Your task to perform on an android device: Play the Sleep soundly track on the Simple Habit app for my youngster to help him sleep.
Image 0: 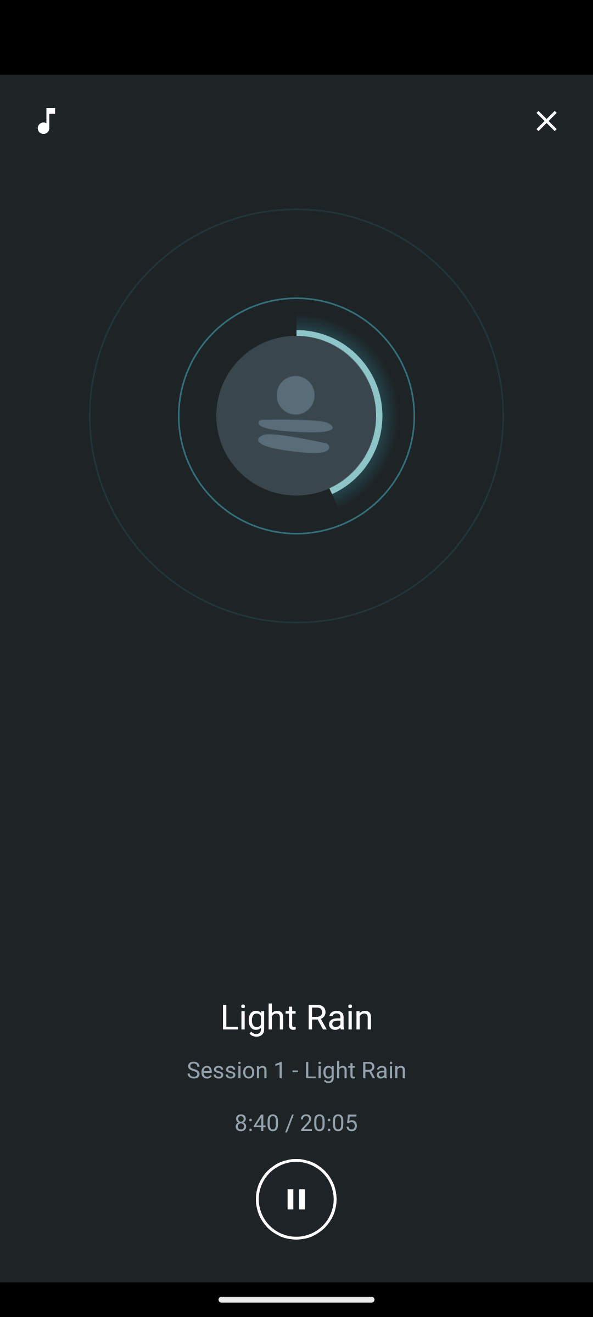
Go back to the search result screen.
Step 0: press back button
Image 1: 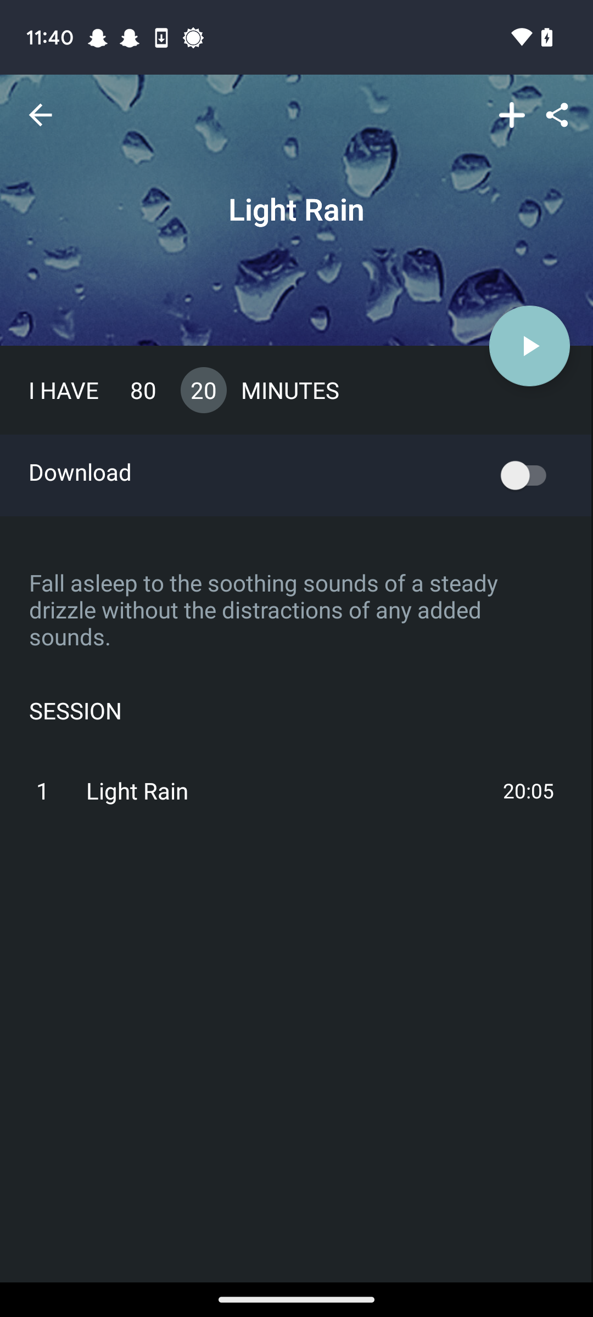
Go back to the search result screen.
Step 1: press back button
Image 2: 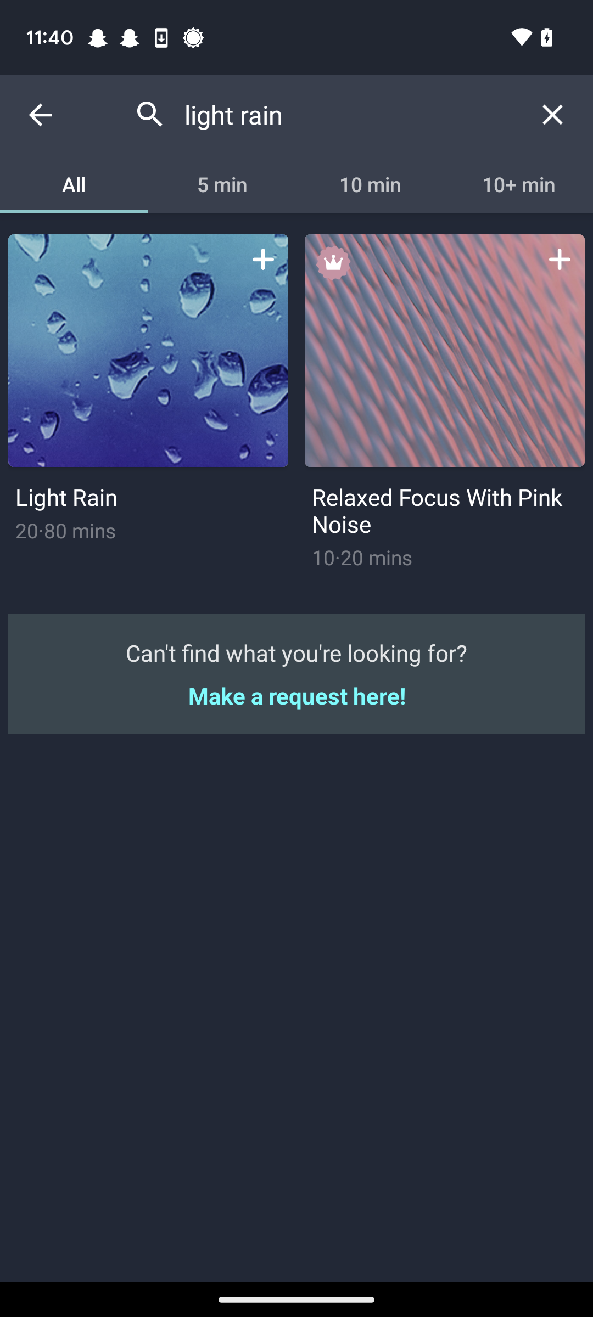
Click on the search bar at the top of the screen.
Step 2: click (348, 114)
Image 3: 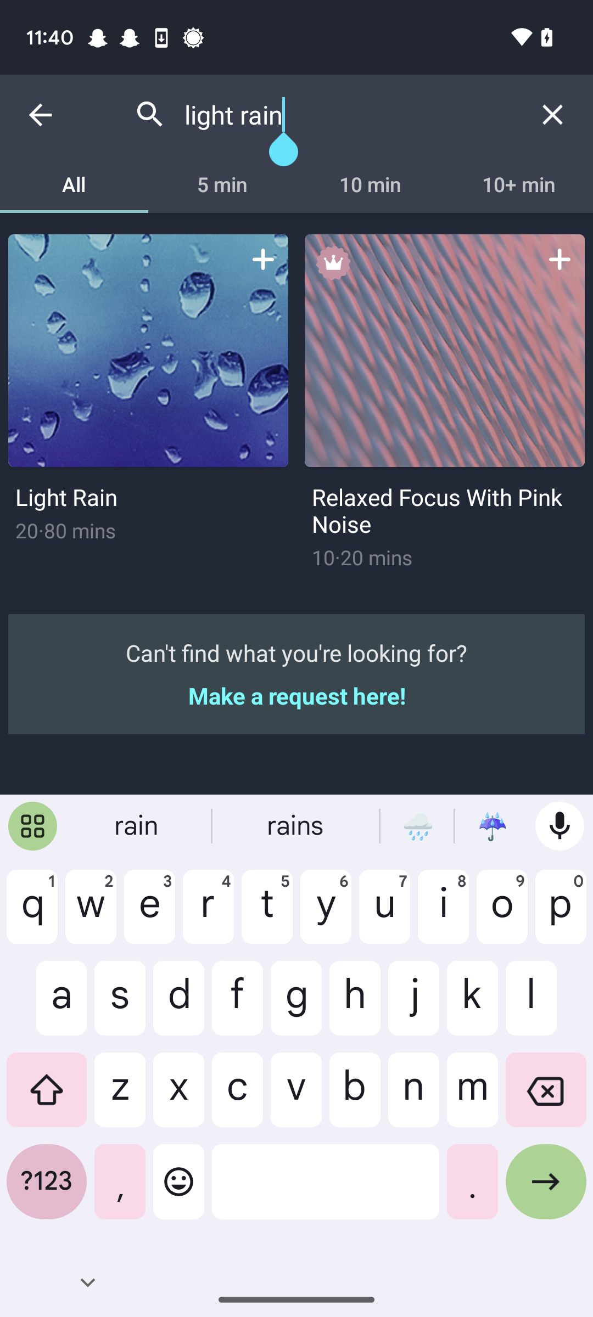
Type in Sleep soundly.
Step 3: type "Sleep soundly"
Image 4: 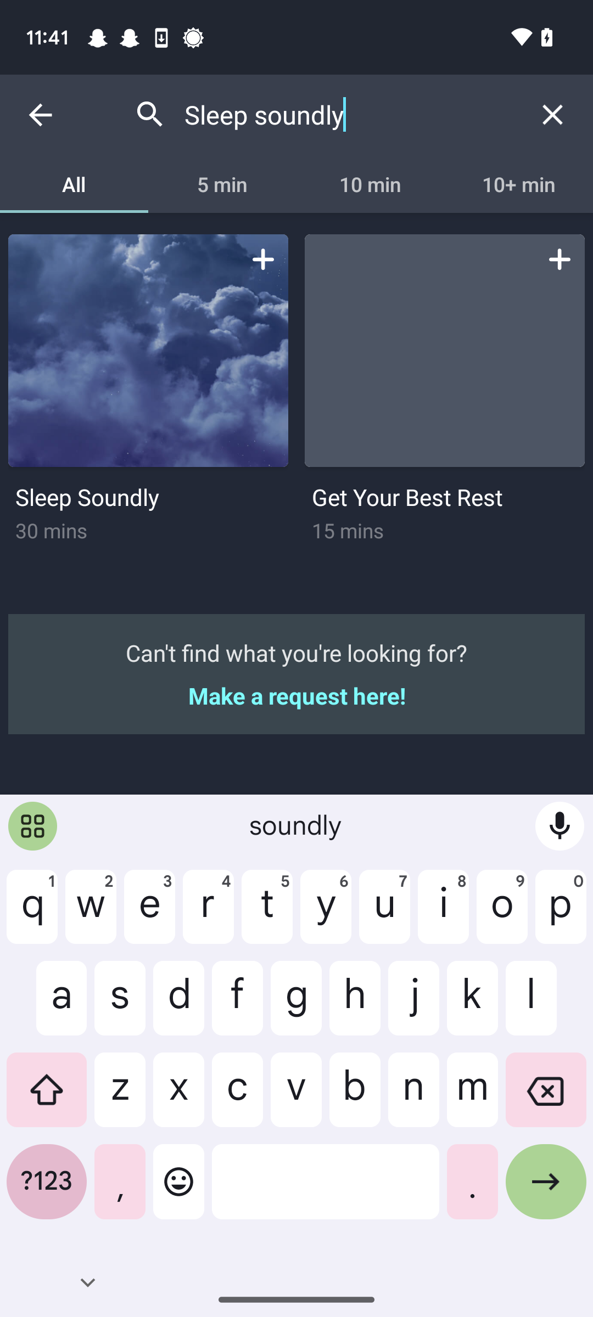
Click on the first search result.
Step 4: click (148, 351)
Image 6: 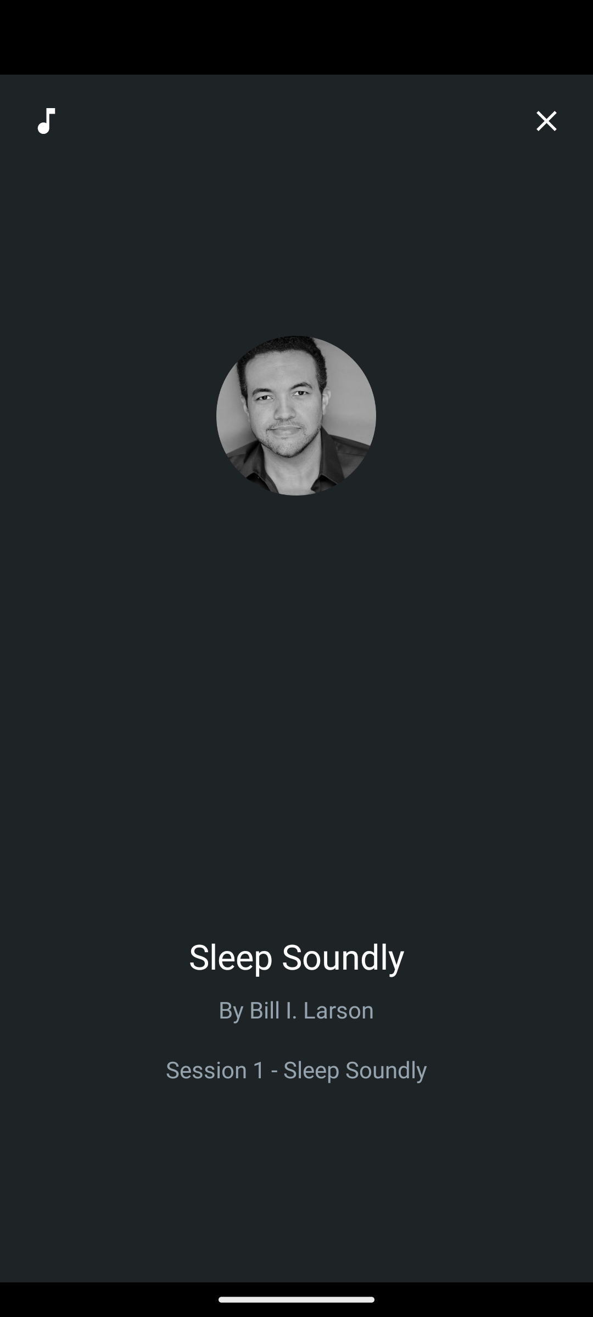
Click on the Play icon.
Step 6: wait